Your task to perform on an android device: My wife also ask me to share the A_short_history_of_Germany file with her, so share this file from the OneDrive app with her at clarawagner98b@gmail.com on the Gmail app.
Image 0: 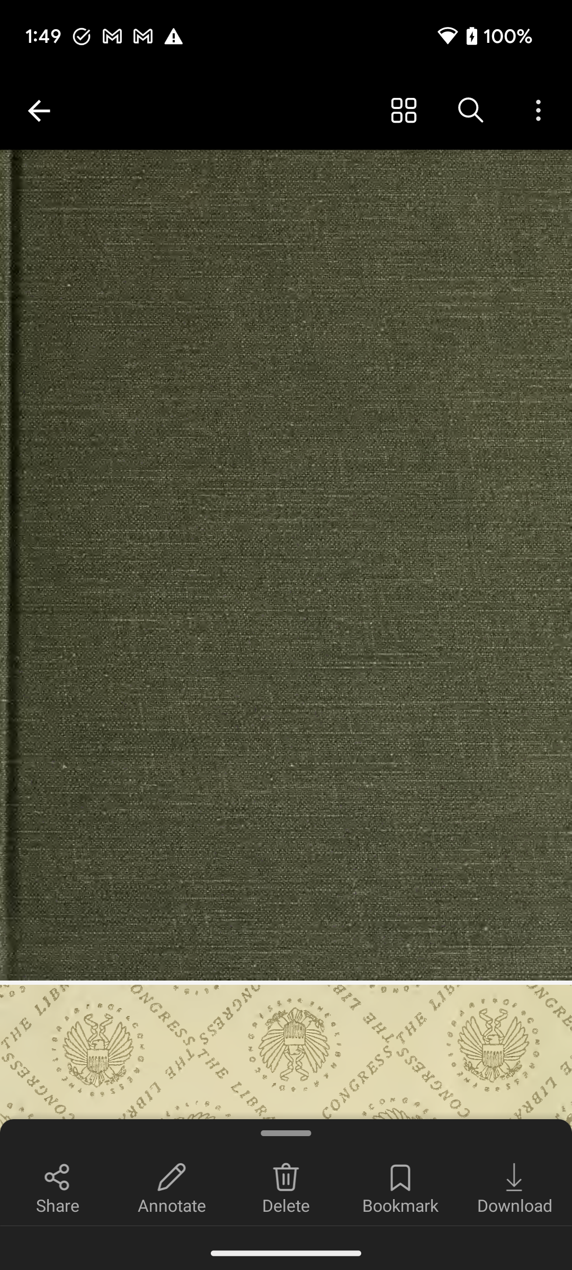
Click on the share icon at the bottom left corner of the screen to share this file with my wife.
Step 0: click (57, 1177)
Image 1: 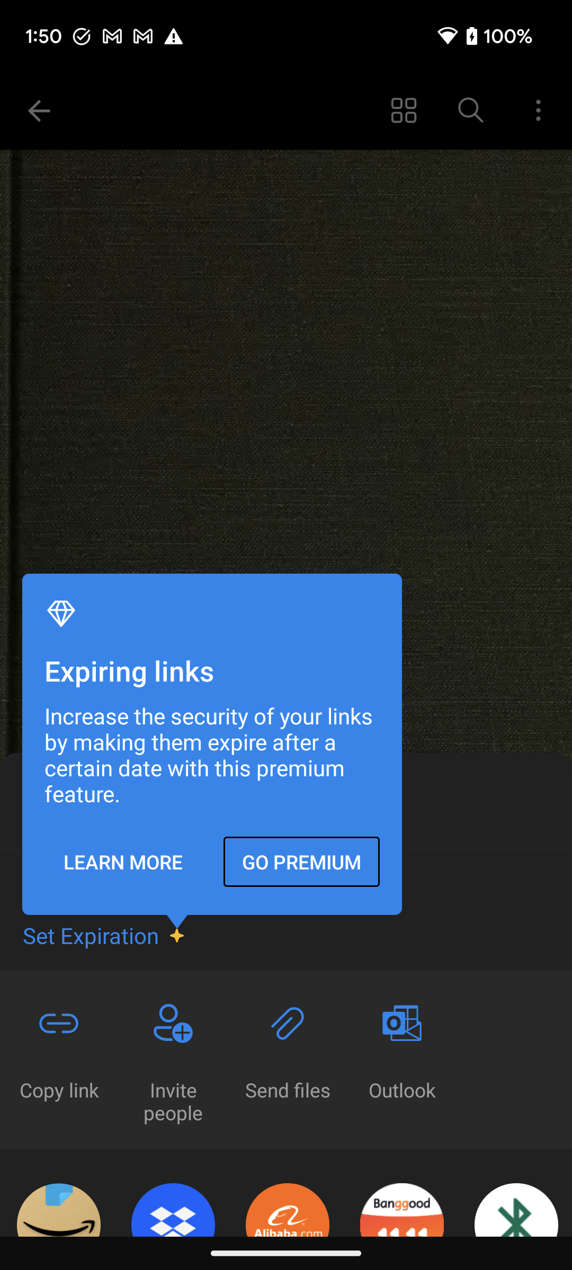
Click on the share icon at the bottom left corner of the screen to share this file with my wife.
Step 1: wait
Image 2: 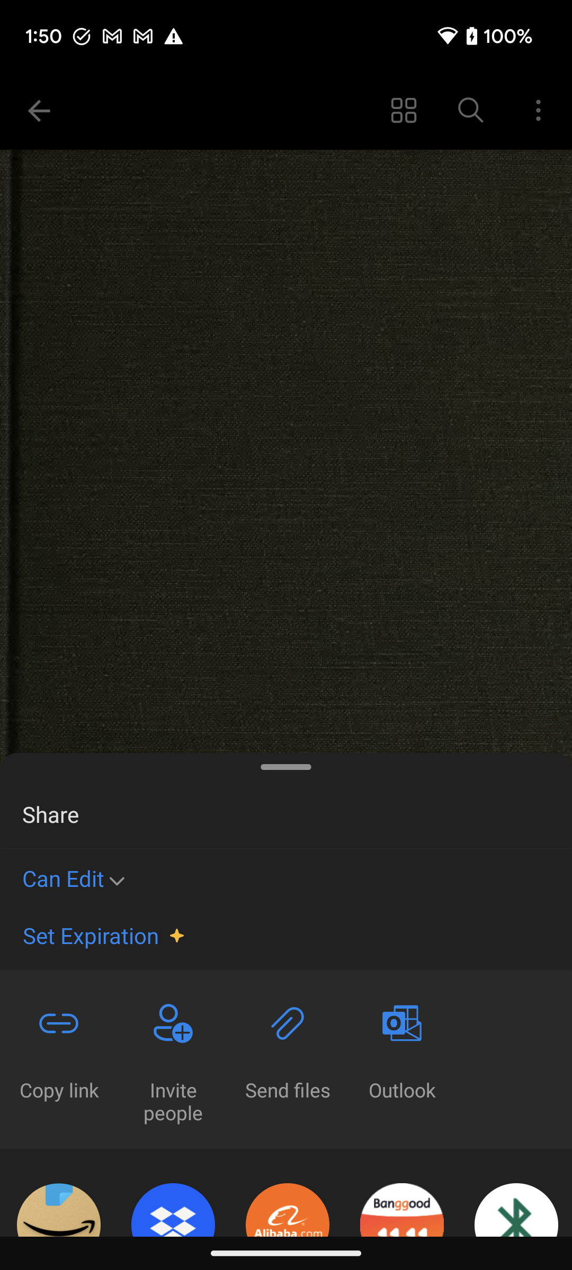
Scroll down to view more options to share this file.
Step 2: scroll down
Image 3: 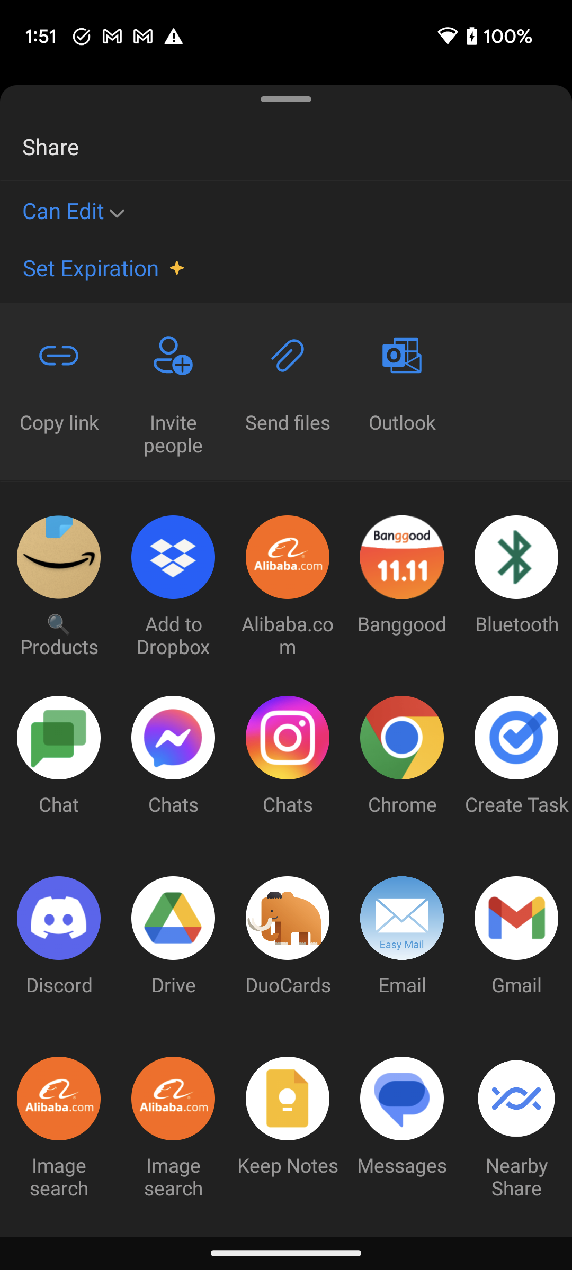
Click on the Gmail app icon to share on the Gmail app
Step 3: click (516, 918)
Image 4: 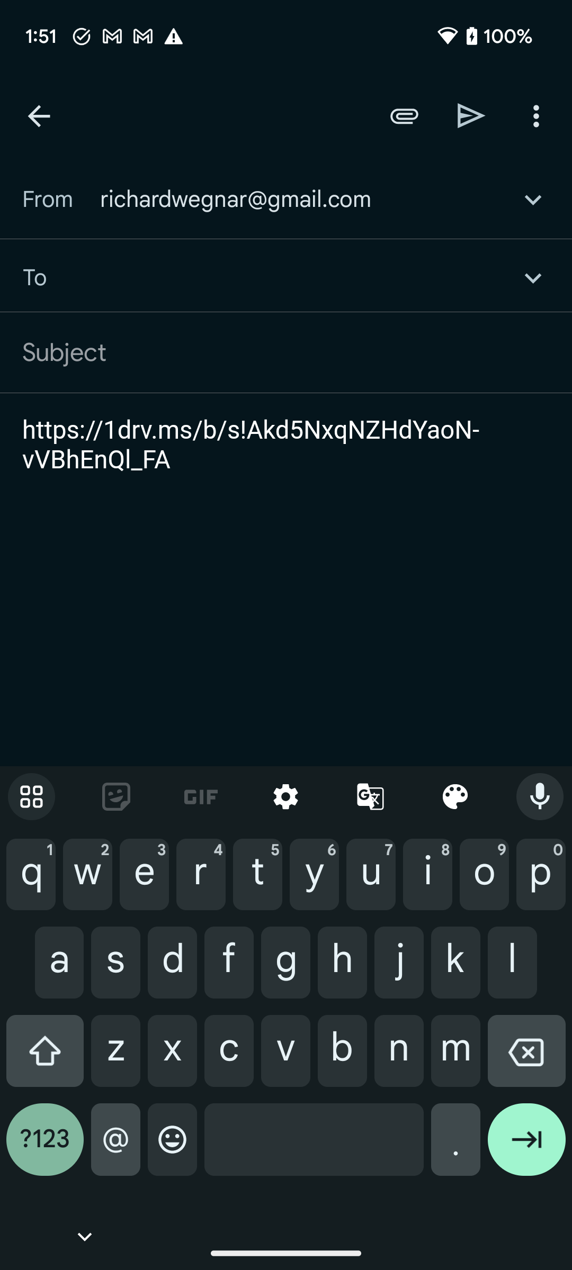
Type clarawagner98b@gmail.com in the recipient section to share this file with my wife
Step 4: type "clarawagner98b@gmail.com"
Image 5: 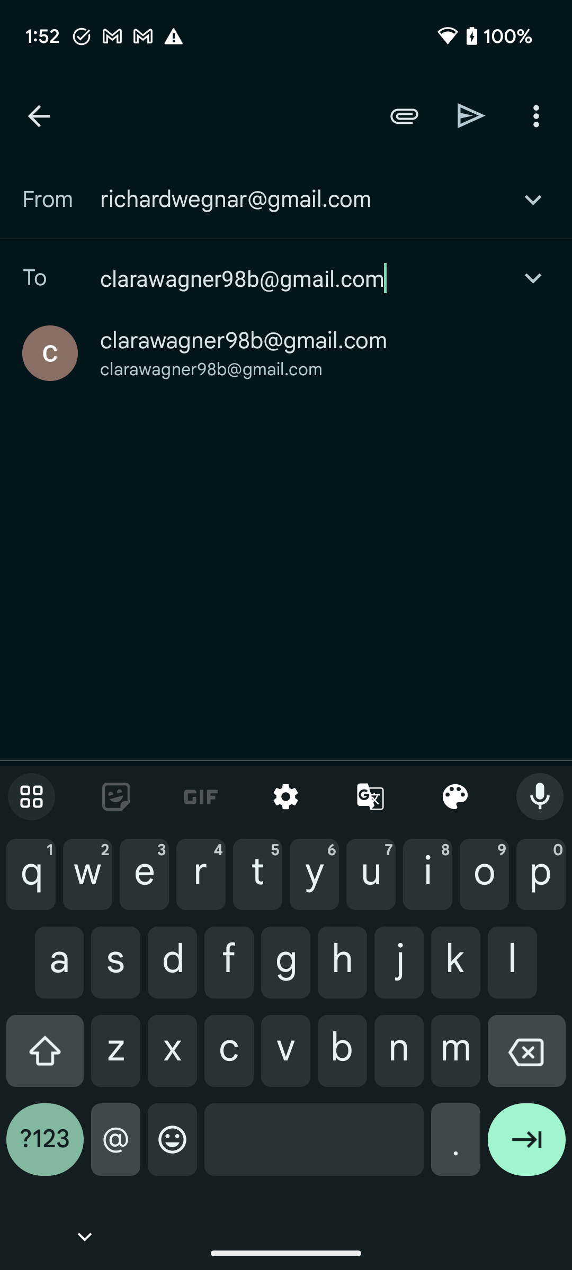
Click on the suggested account to select the recipient
Step 5: click (244, 340)
Image 6: 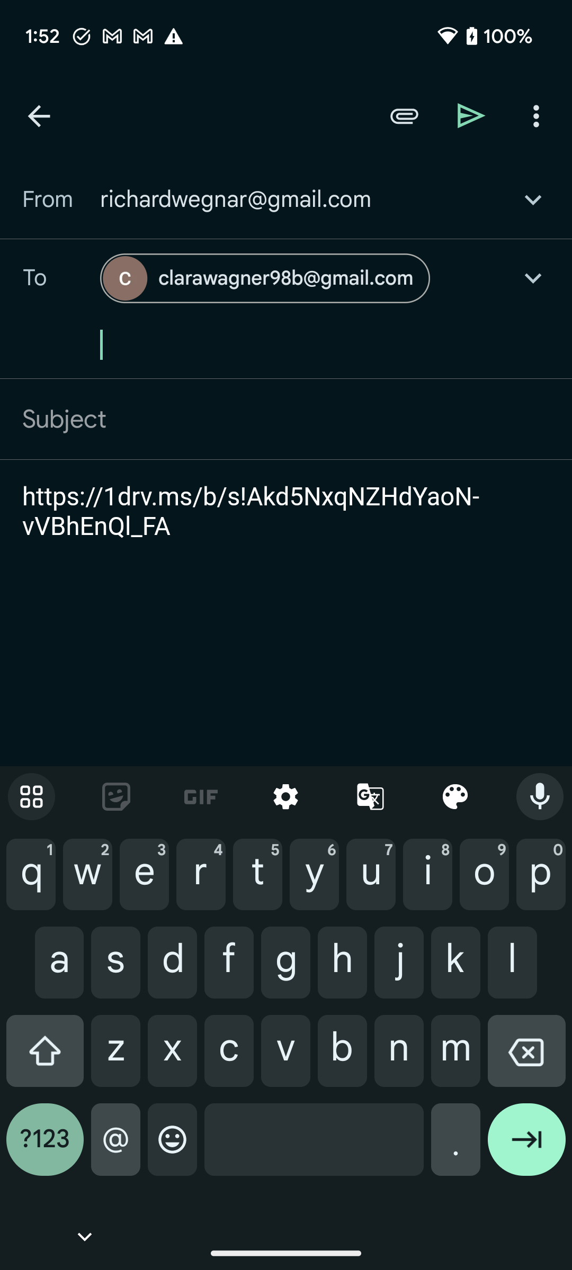
Click on the send button at the top right corner of the screen to share this file with my wife
Step 6: click (471, 115)
Image 7: 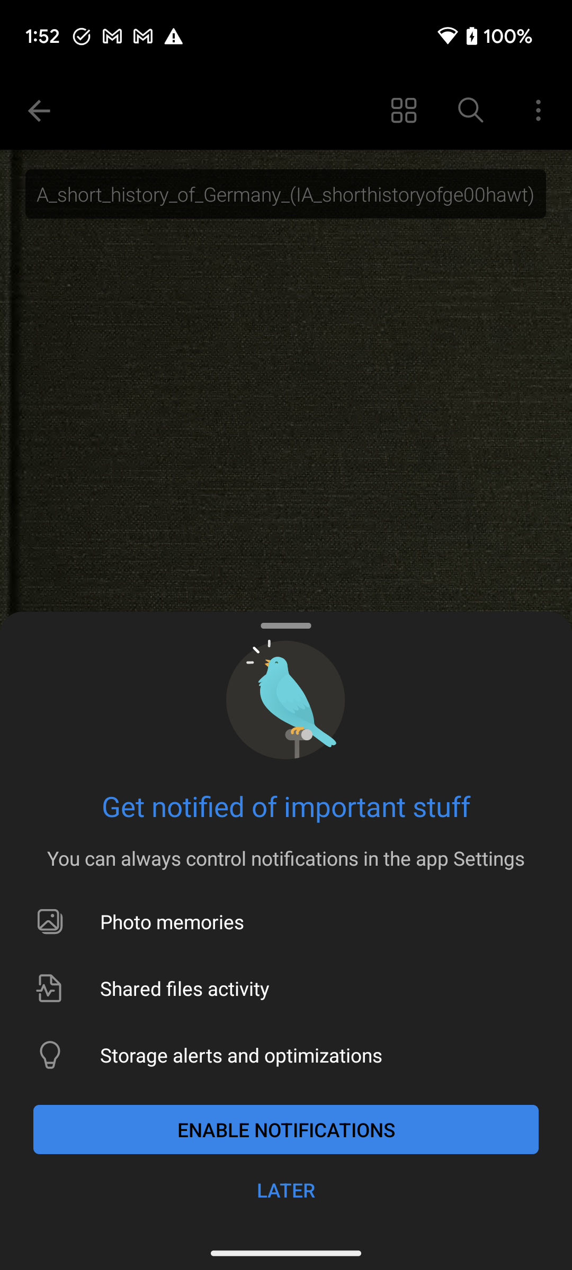
Click on the Later button to remove this notification pop up window.
Step 7: click (286, 1190)